Your task to perform on an android device: I'm looking for an Apple MacBook Laptop on the Jumia app because I want to get my son one.
Image 0: 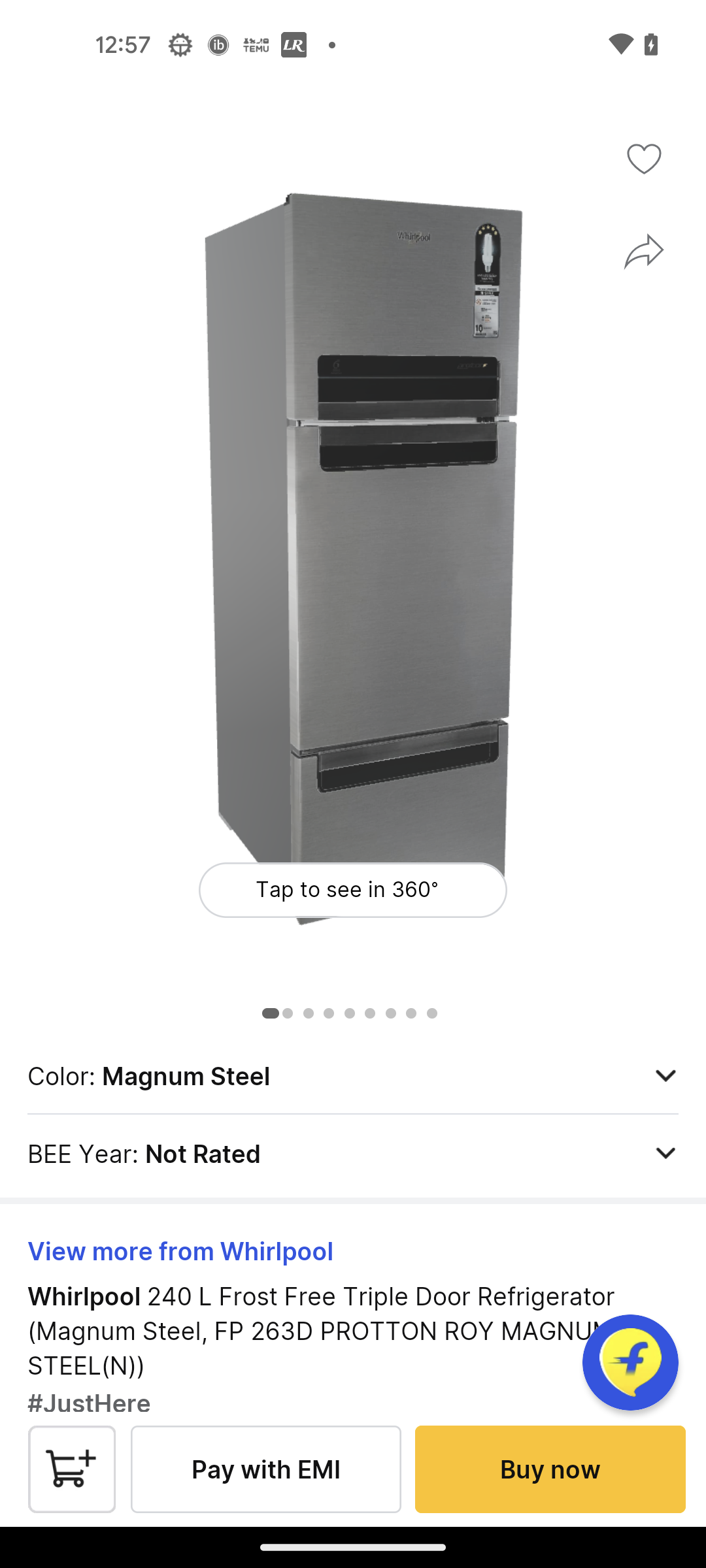
Open the Jumia app
Step 0: open app "Jumia"
Image 1: 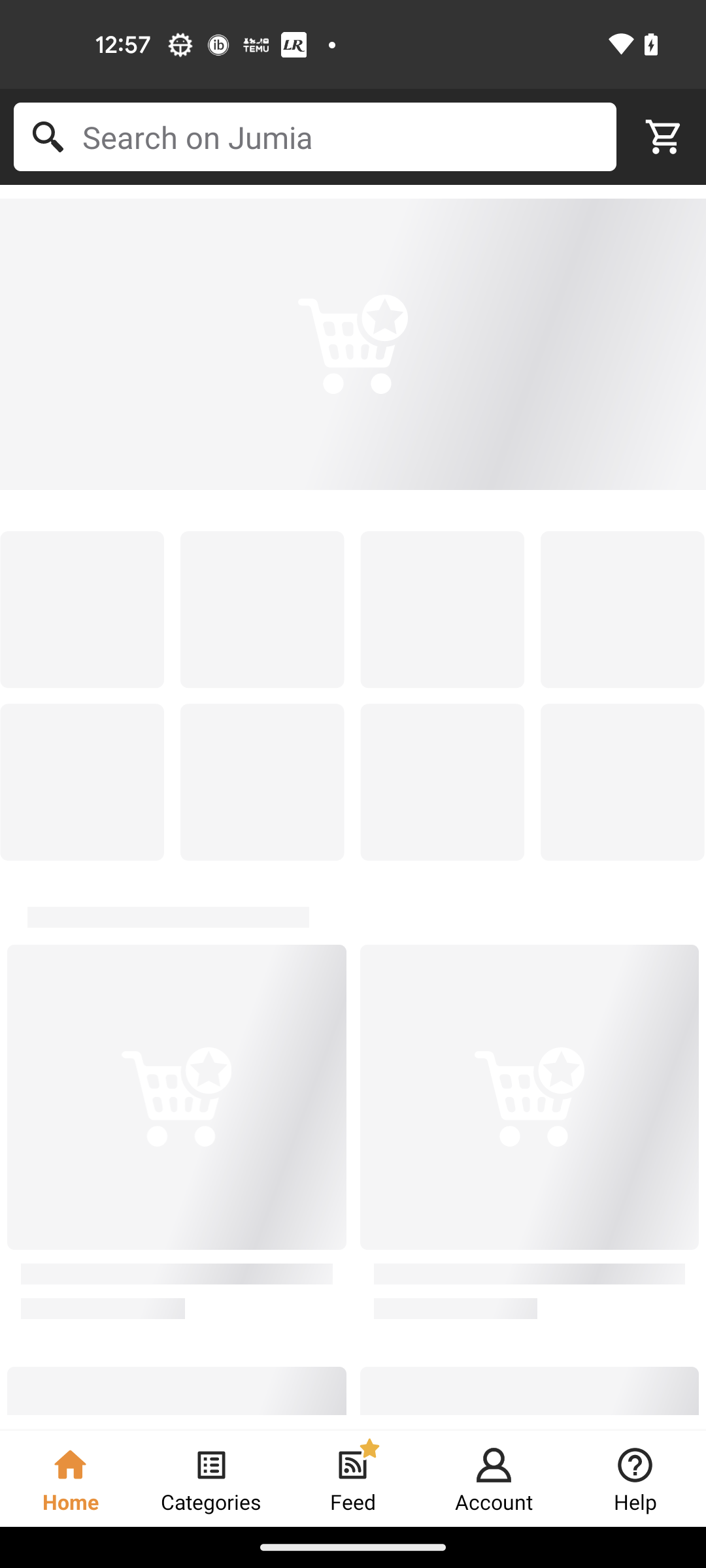
Open the Jumia app
Step 1: wait
Image 2: 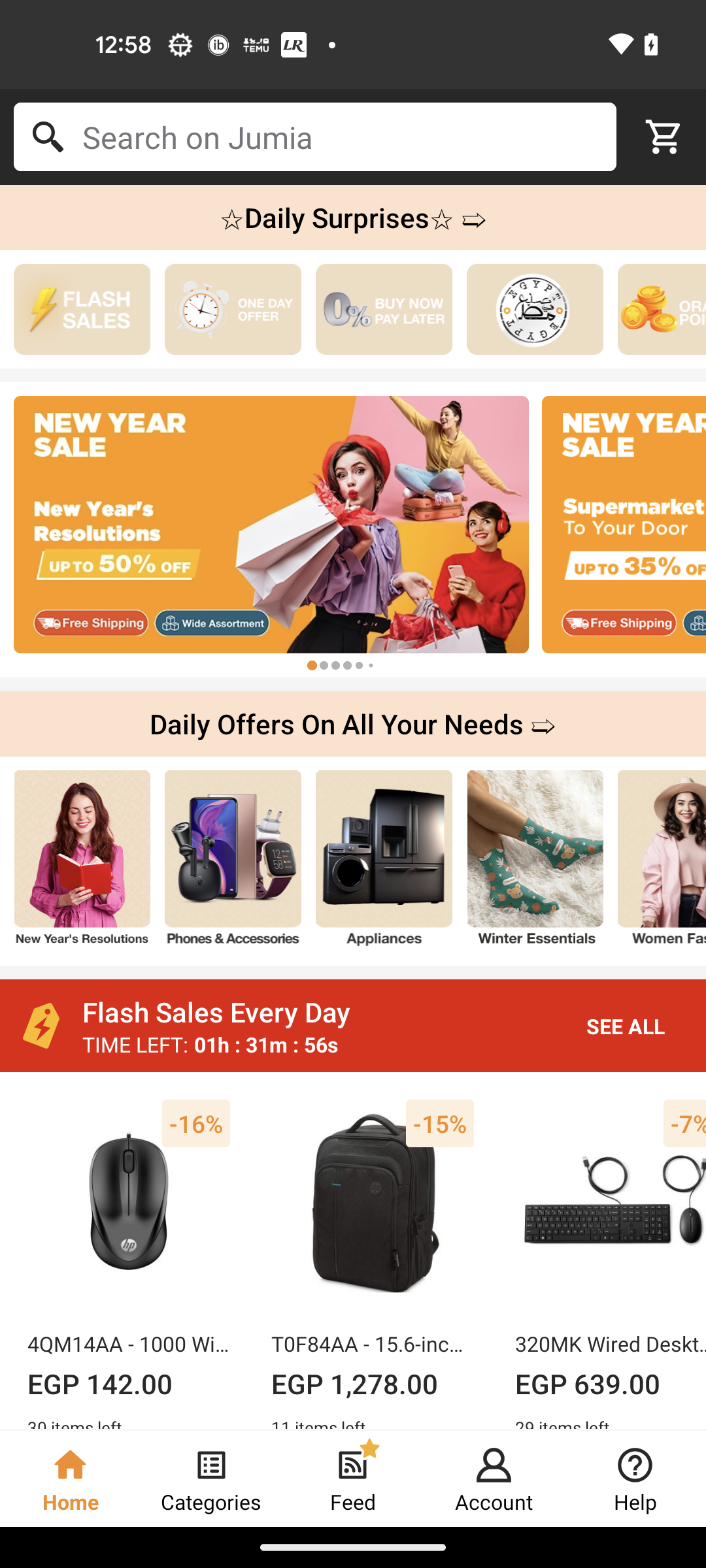
Go to the search bar at the top of the screen
Step 2: click (335, 137)
Image 3: 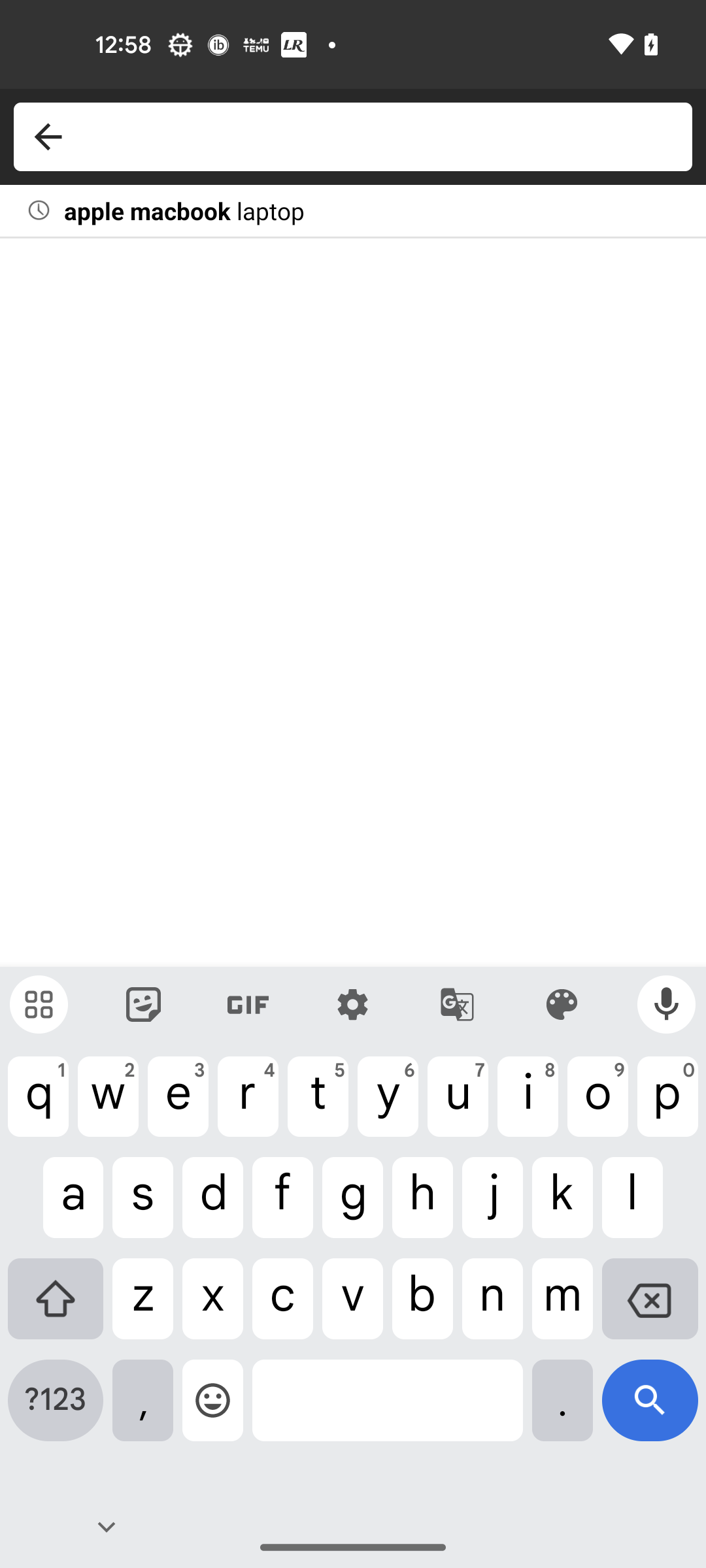
Type Apple MacBook Laptop
Step 3: type "Apple MacBook Laptop"
Image 4: 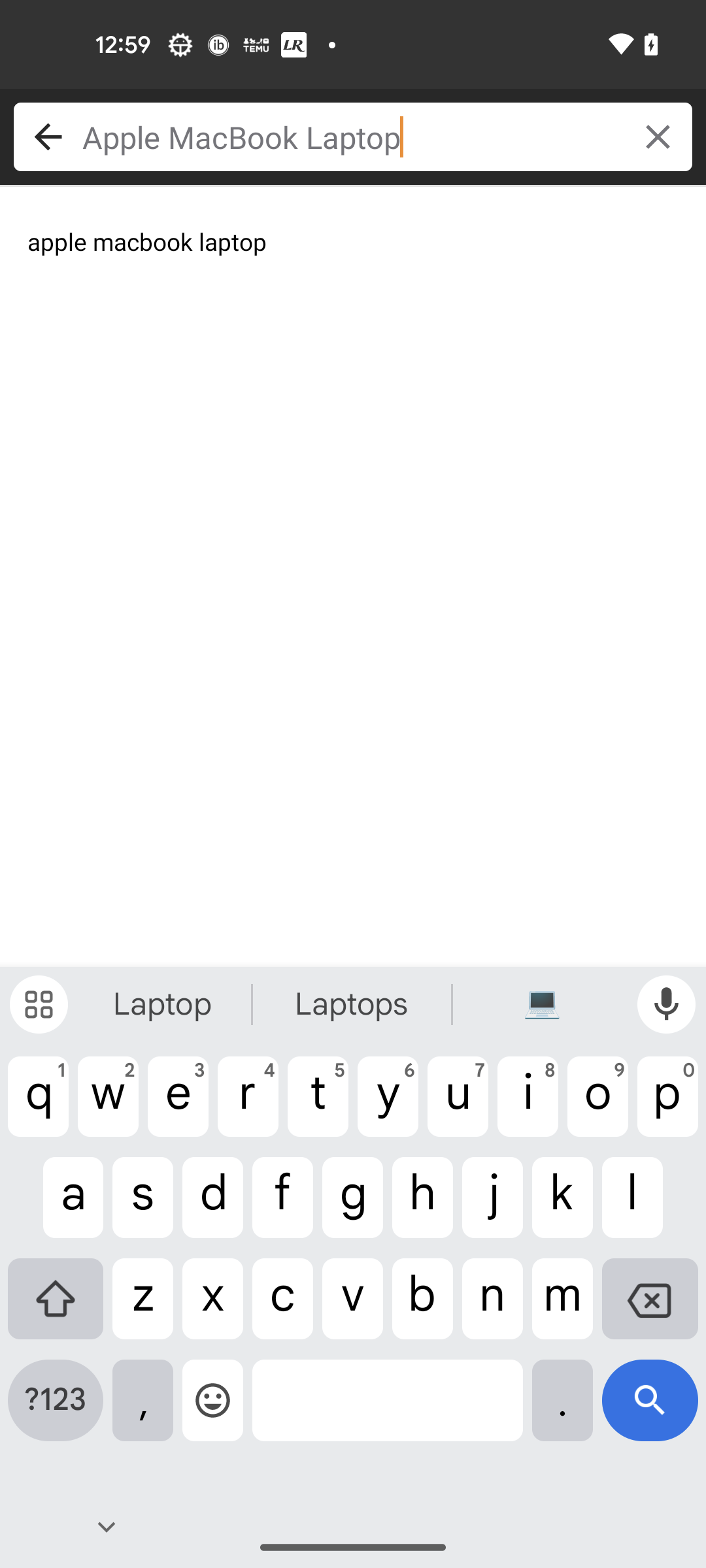
Click on the Search icon at the bottom right corner of the screen
Step 4: click (650, 1410)
Image 5: 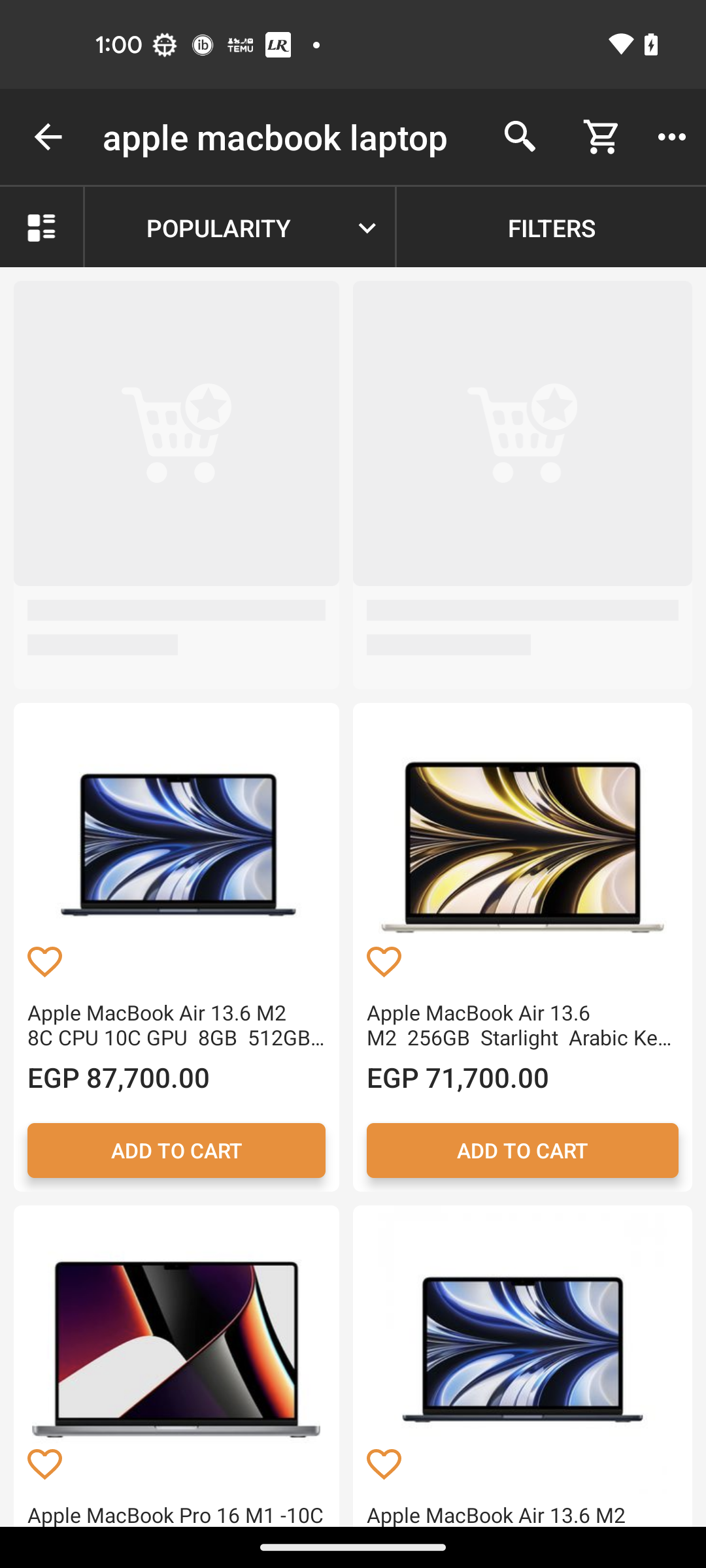
Click on the Search icon at the bottom right corner of the screen
Step 5: wait